Your task to perform on an android device: On the menu of Sehat Cafe, check out the variety of Maggi under the Maggie category.
Image 0: 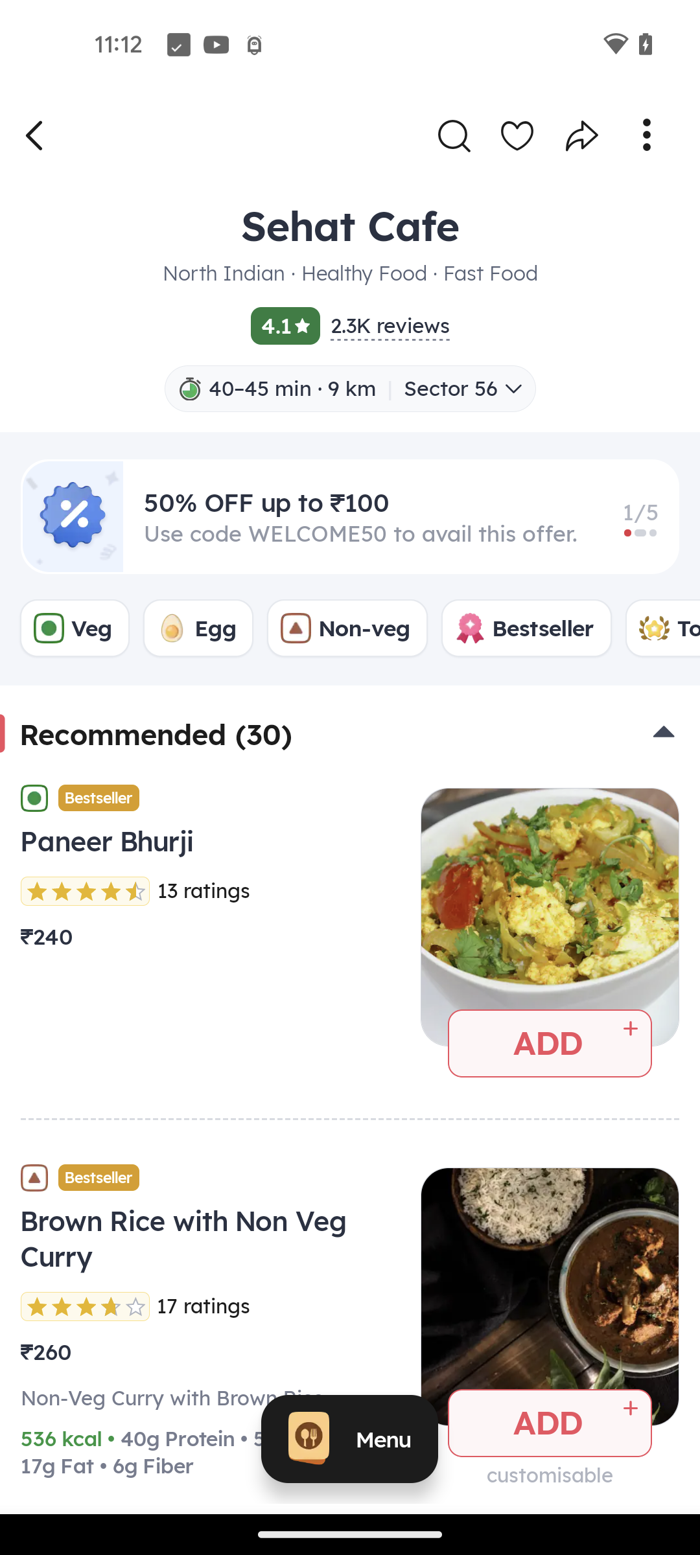
Click on the menu option at the bottom of the screen
Step 0: click (213, 1453)
Image 1: 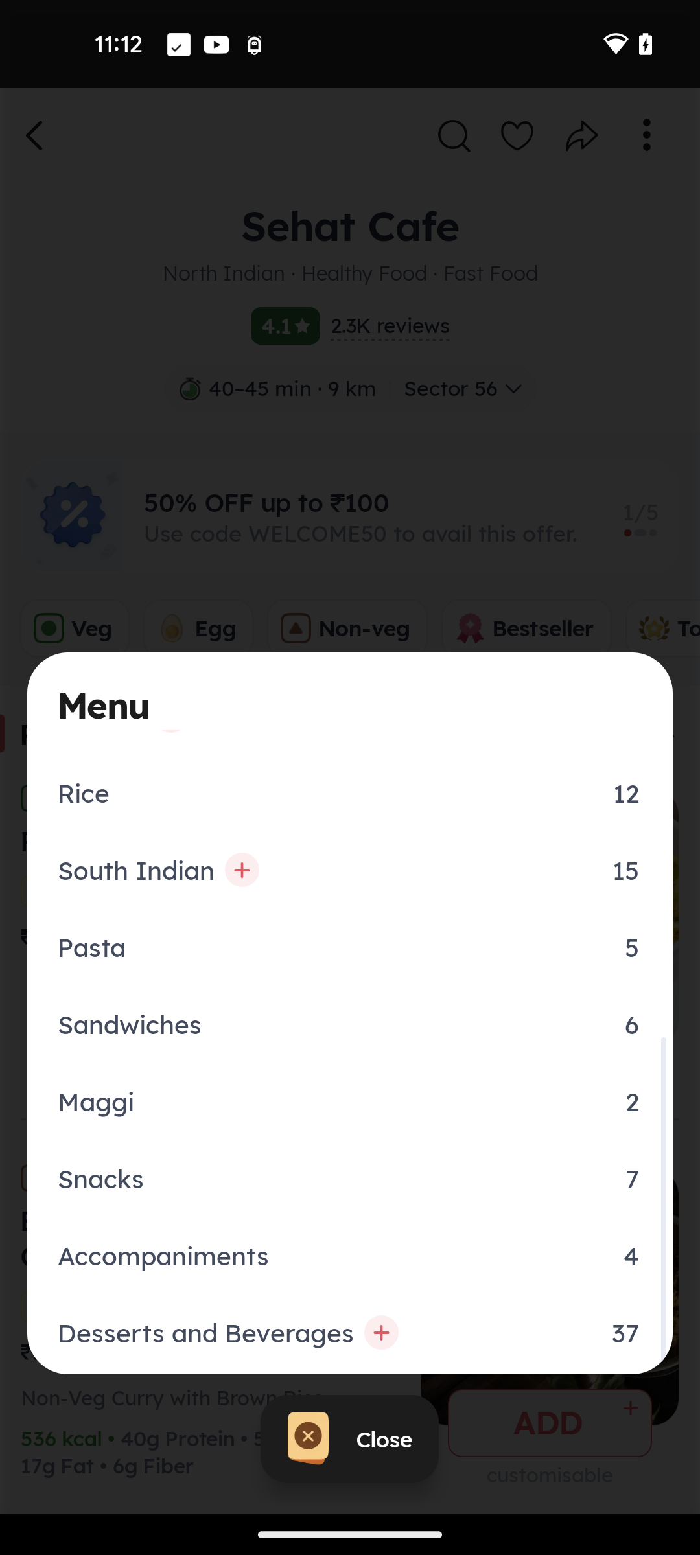
Click on the Maggi Category
Step 1: click (350, 950)